Your task to perform on an android device: I want to delete the ice cream image from the download folder because it is no longer needed.
Image 0: 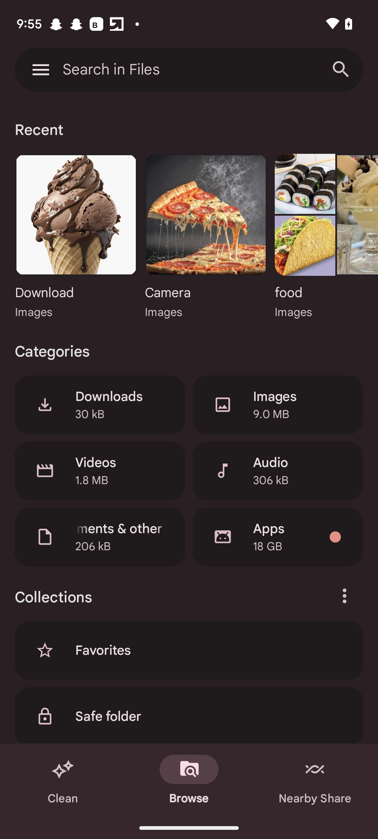
Click on the Download images.
Step 0: click (76, 214)
Image 1: 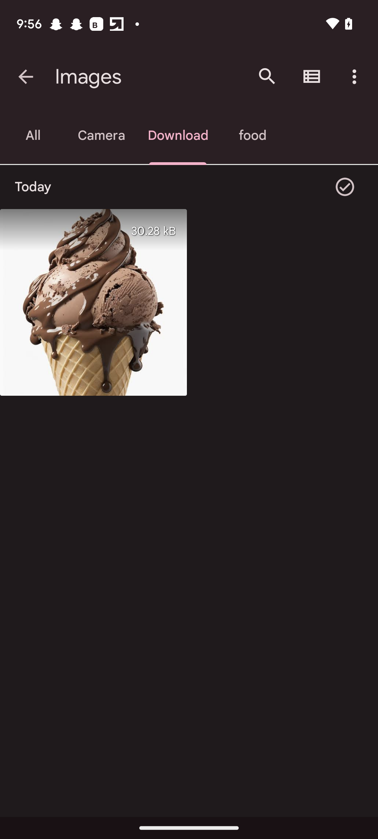
open the image under the today.
Step 1: click (93, 302)
Image 2: 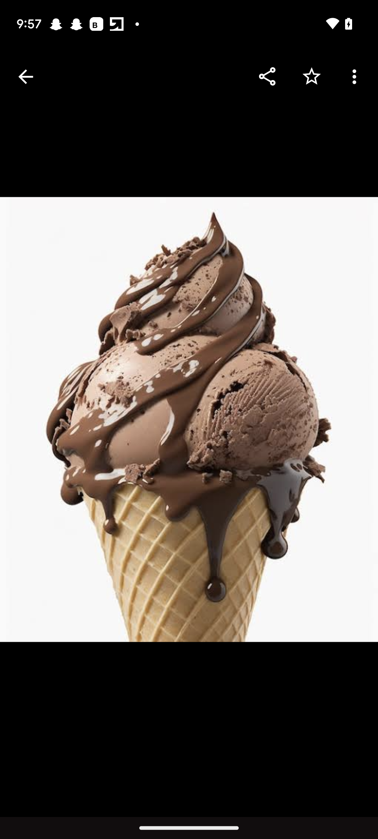
Click on the three dots on the top right of the screen
Step 2: click (356, 76)
Image 3: 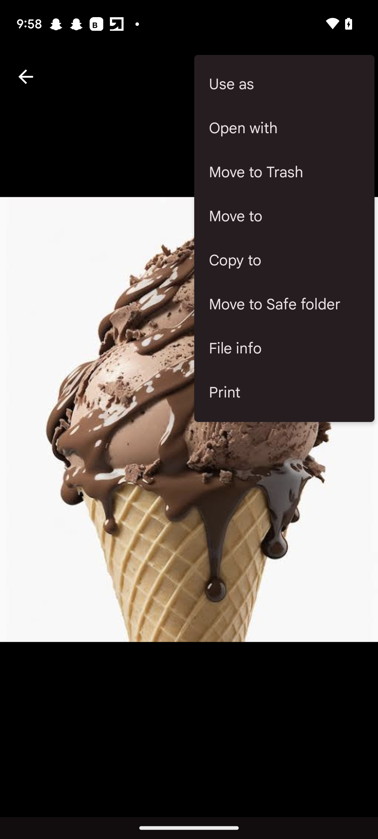
Click on the move to trash option.
Step 3: click (284, 172)
Image 4: 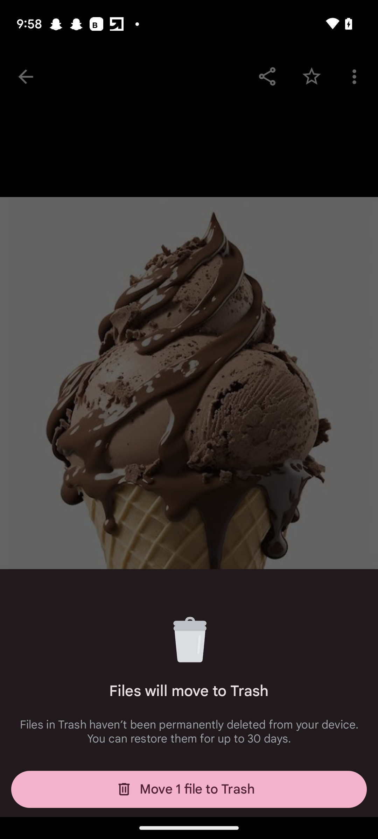
Click on the move 1 file to trash button.
Step 4: click (189, 789)